Your task to perform on an android device: It's simple to find using maps, so open the The Weather Channel app and select the weather map option for Detroit.
Image 0: 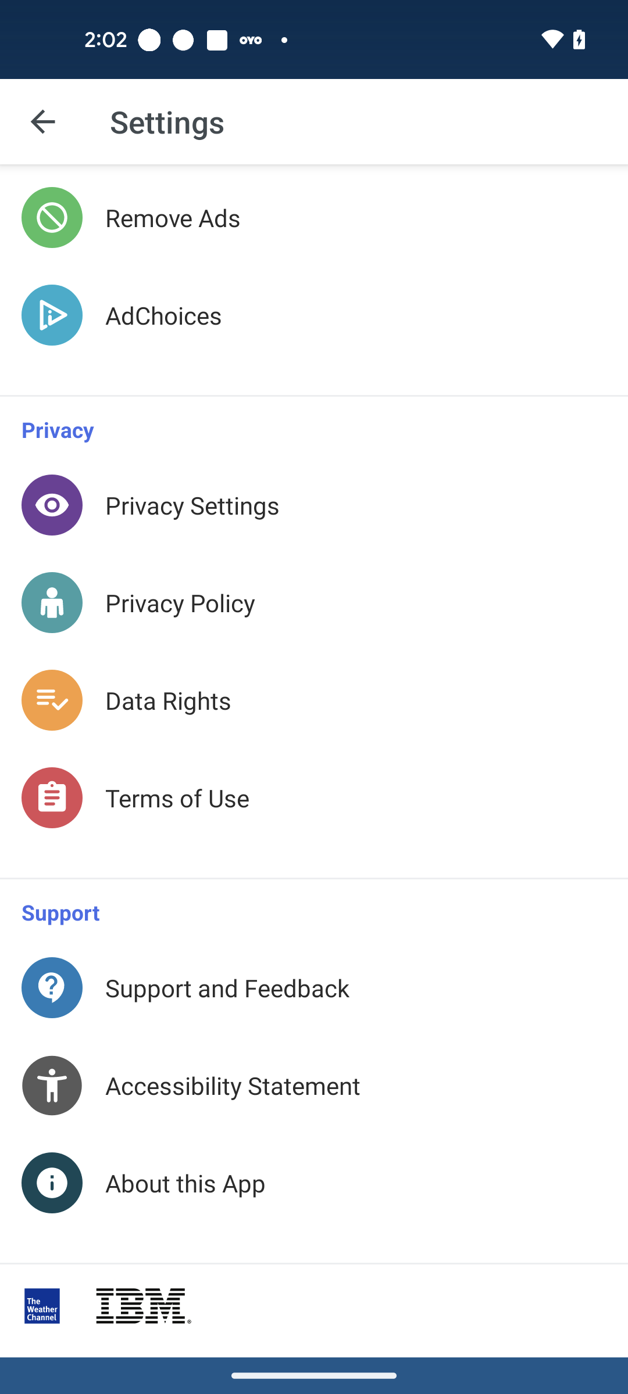
Go back to the previous page
Step 0: press back button
Image 1: 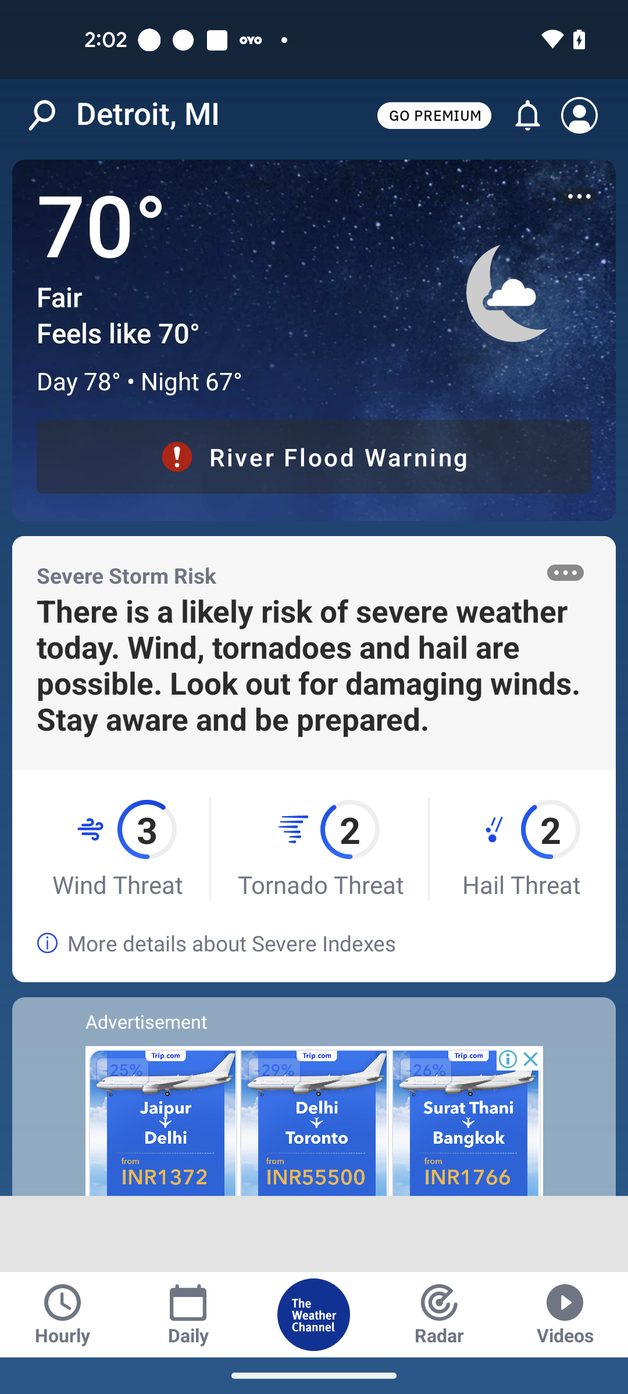
Go to the Radar tab
Step 1: click (440, 1314)